Your task to perform on an android device: I want to read the cast list of the Yerma. Read the book in the Moon+ Reader app.
Image 0: 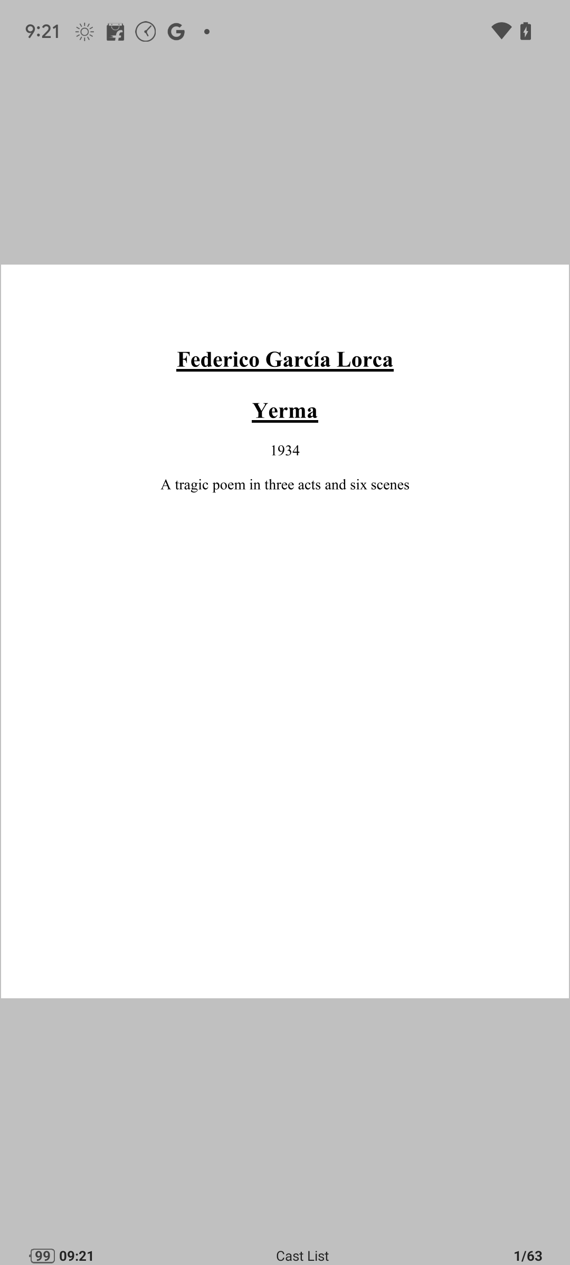
Swipe left to read the book's cast.
Step 0: scroll right
Image 1: 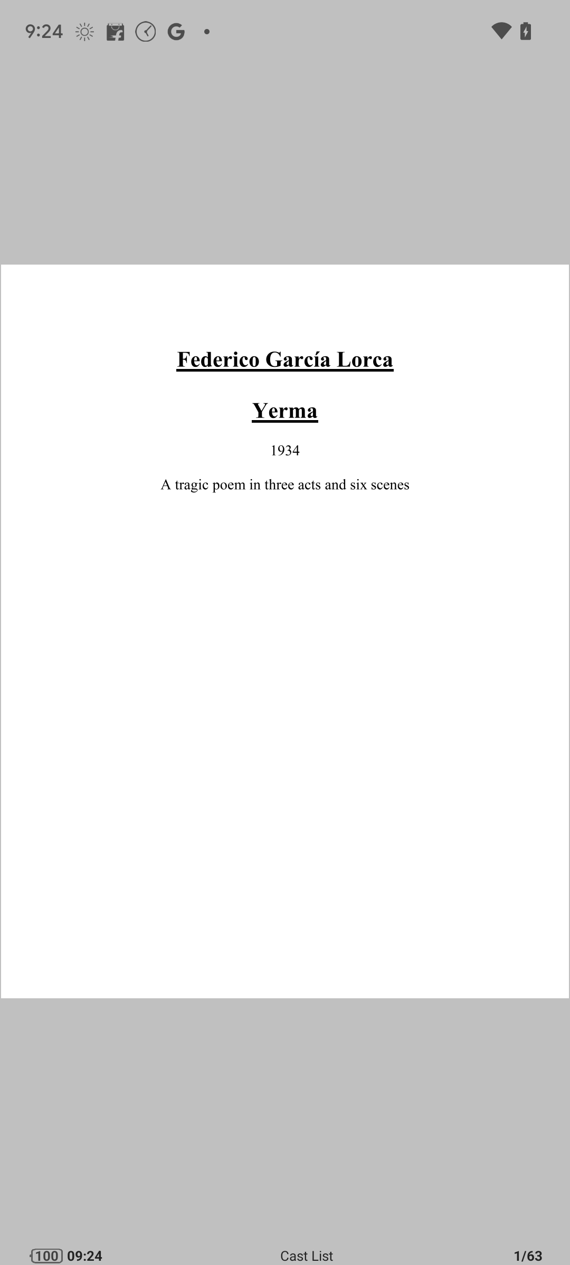
Swipe left to read the book's cast.
Step 1: wait